Your task to perform on an android device: Show me the shoes that are best fit for all weather from the brand new Balance on the Amazon app.
Image 0: 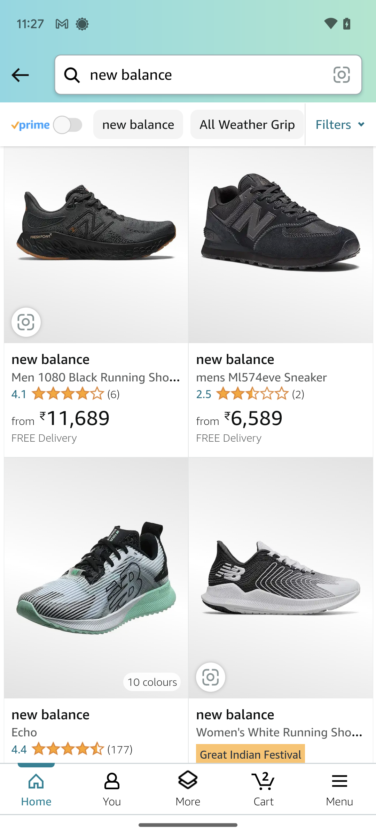
Click on the filters below the search bar.
Step 0: click (340, 124)
Image 1: 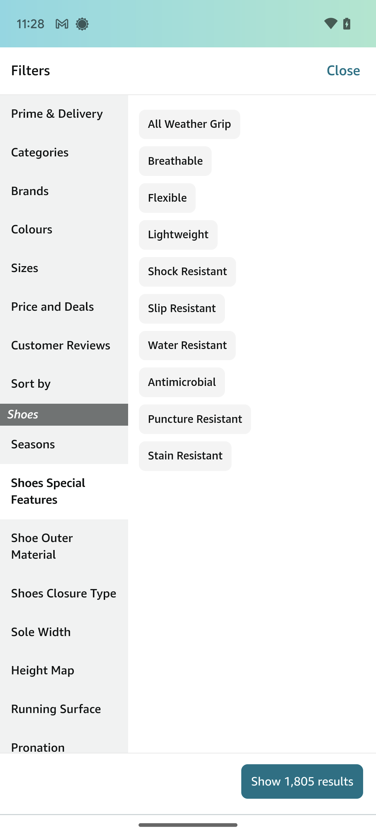
Click on All Weather Grip.
Step 1: click (189, 123)
Image 2: 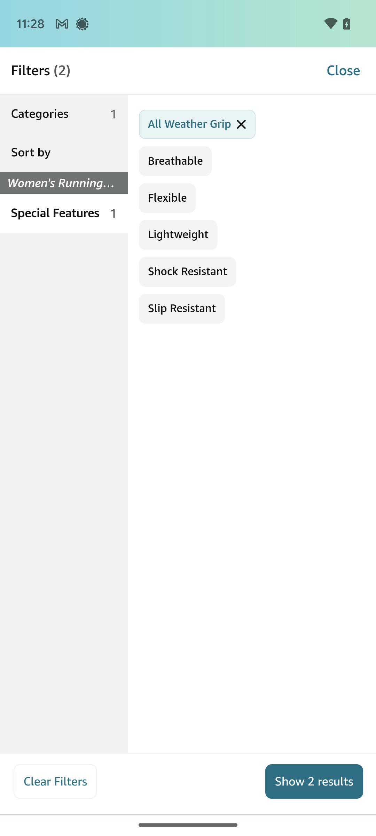
Click on Show 2 results at the bottom of the screen.
Step 2: click (313, 781)